Your task to perform on an android device: Go to the library section and create a  playlist named favourite and add video to the created playlist
Image 0: 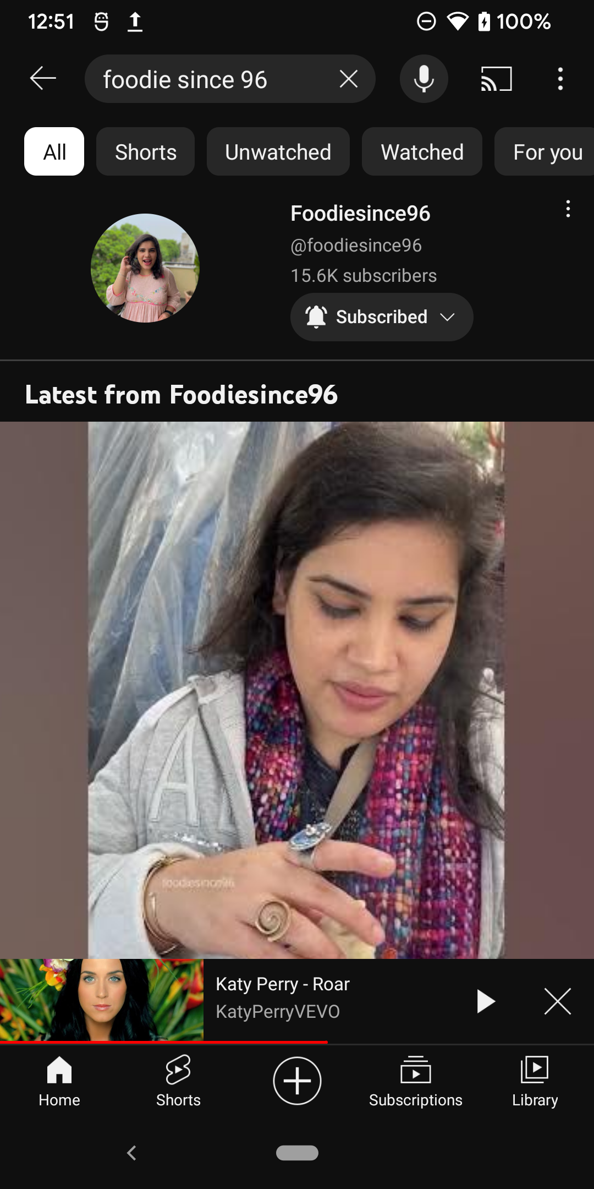
Go to the library tab
Step 0: click (535, 1079)
Image 1: 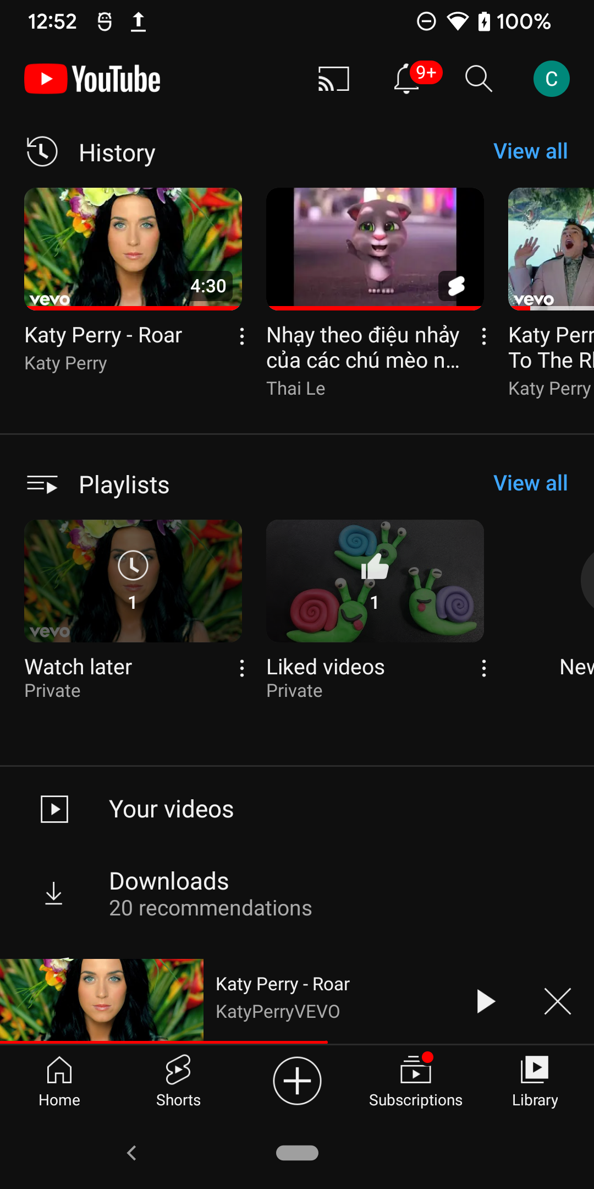
click on the New playlist
Step 1: click (544, 642)
Image 3: 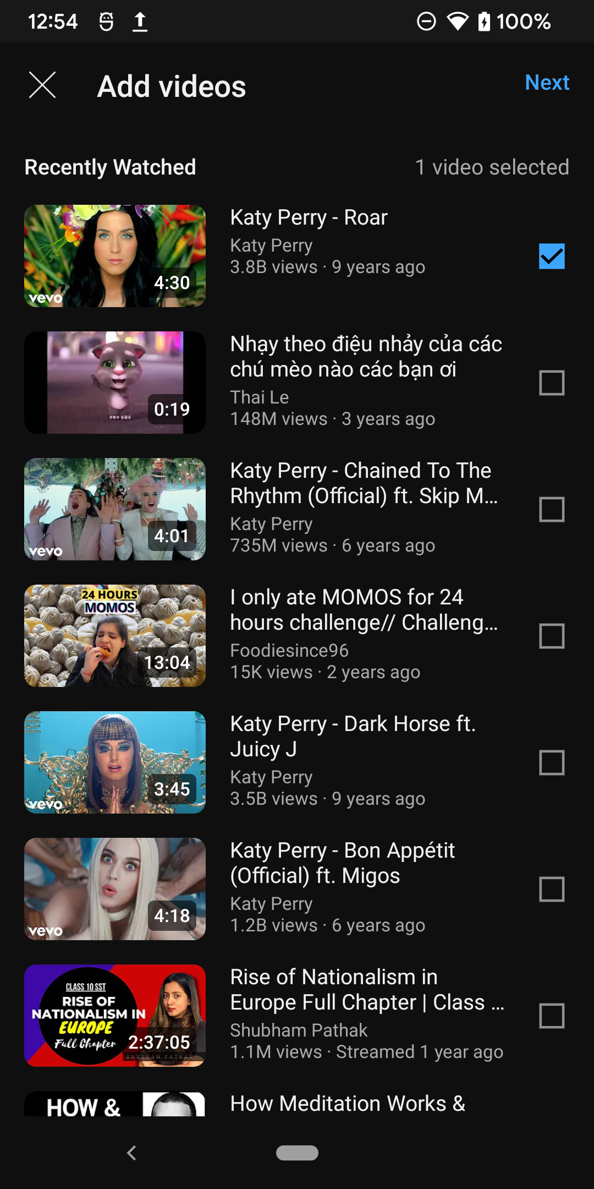
select the first and second and third video 
Step 3: click (297, 382)
Image 4: 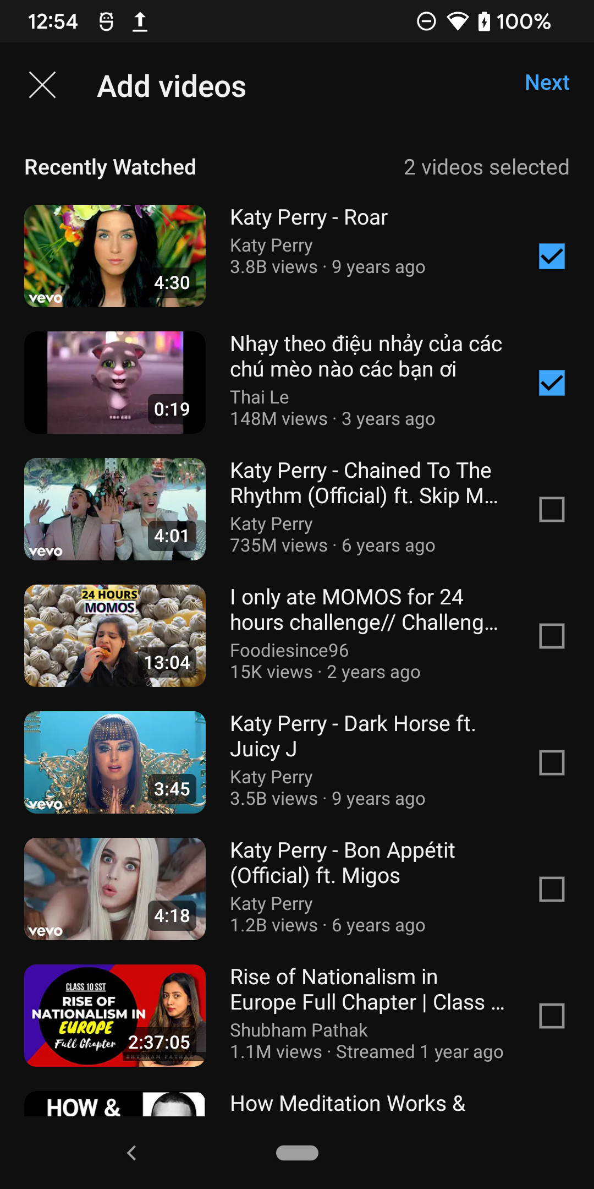
select the first and second and third video 
Step 4: click (297, 509)
Image 6: 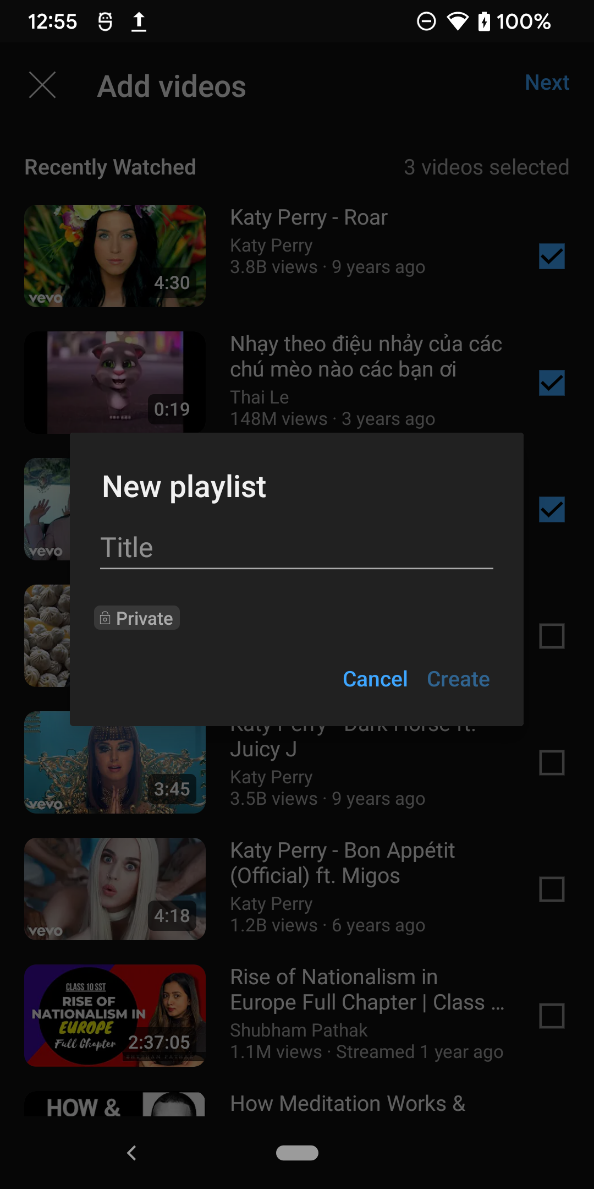
click on the title text box
Step 6: click (296, 547)
Image 7: 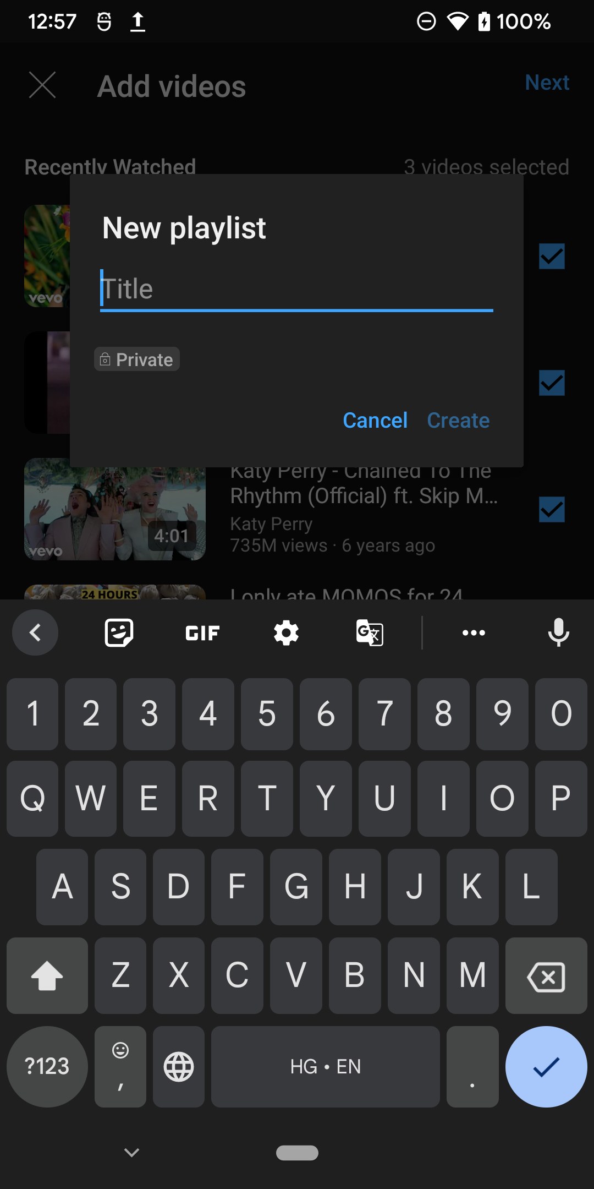
Add title as favourite
Step 7: type " favourite"
Image 8: 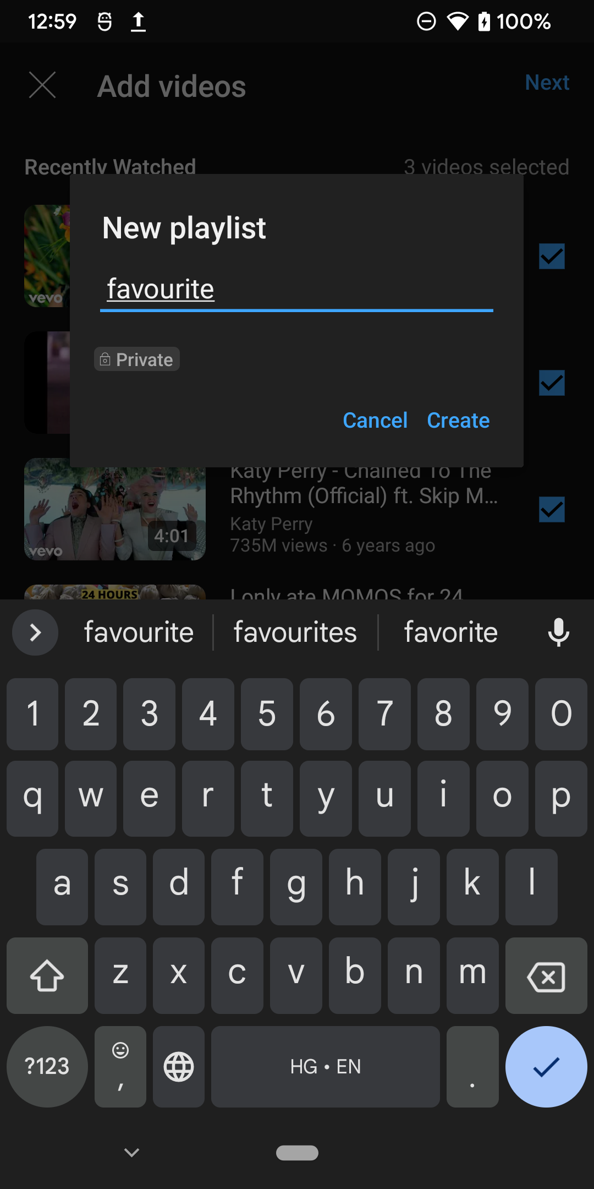
click on the create button
Step 8: click (458, 419)